Your task to perform on an android device: I want to send the Dinner-vegetable pdf to Thomas123@gmail.com via the Gmail app.
Image 0: 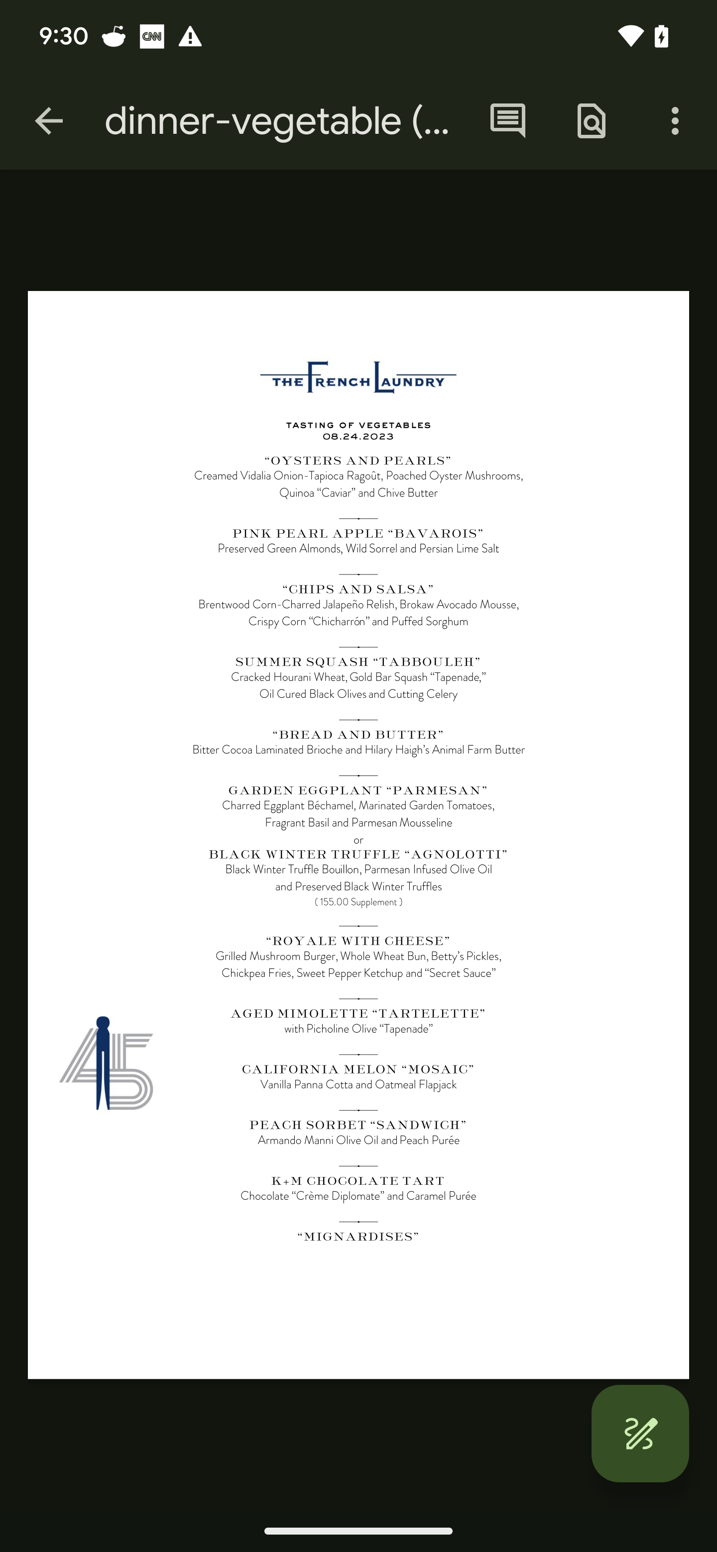
Click on the three dots at the top right corner of the screen
Step 0: click (675, 120)
Image 1: 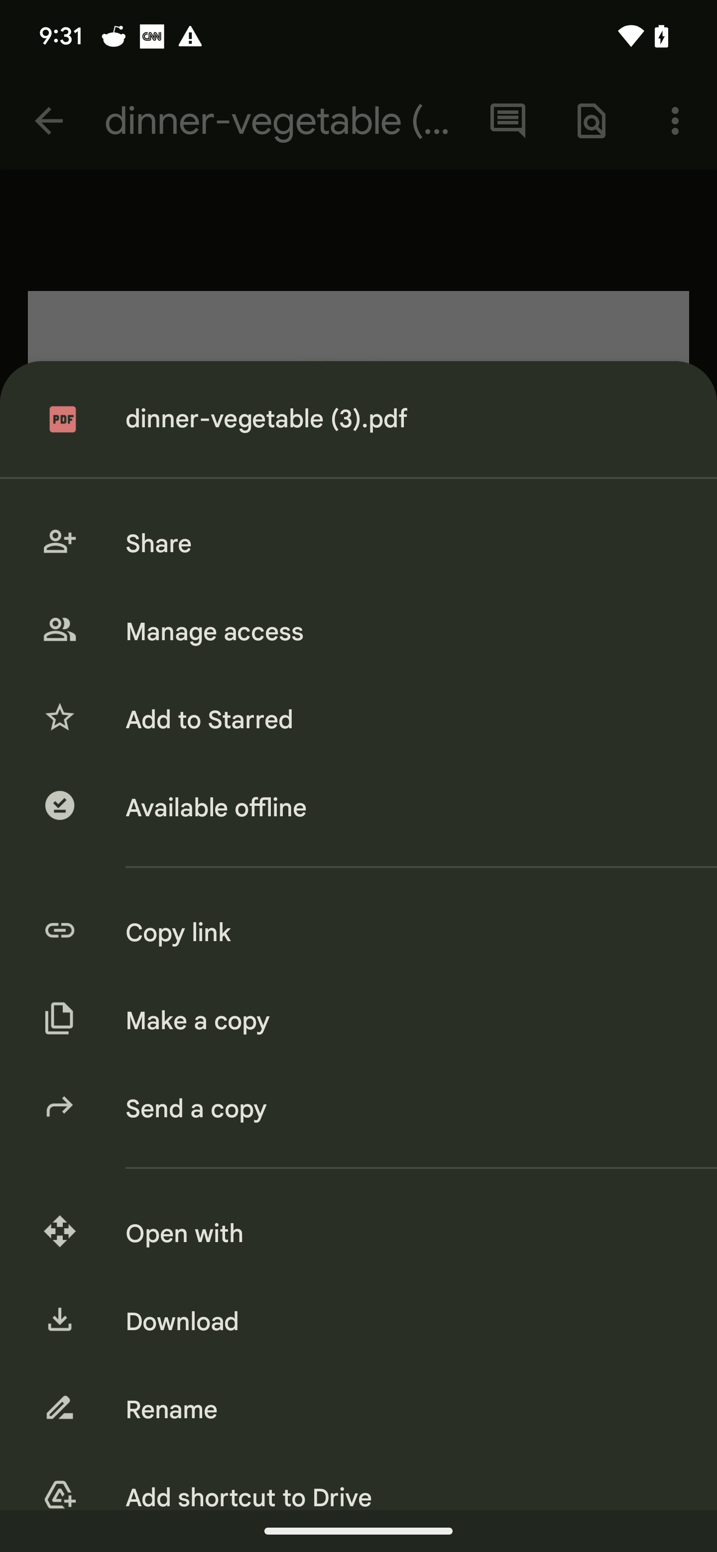
Click on the send a copy to share a file
Step 1: click (400, 1109)
Image 2: 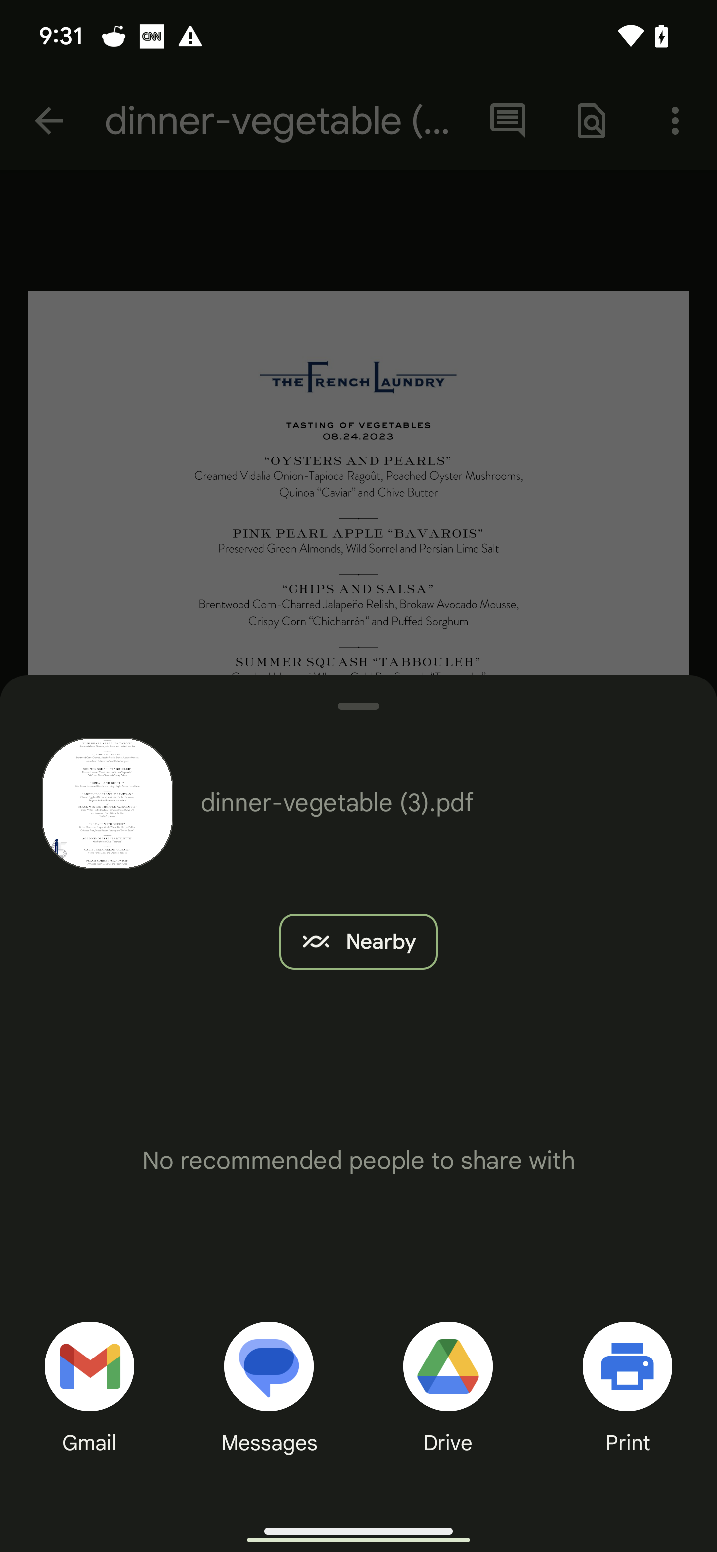
Click on the gmail option
Step 2: click (91, 1346)
Image 3: 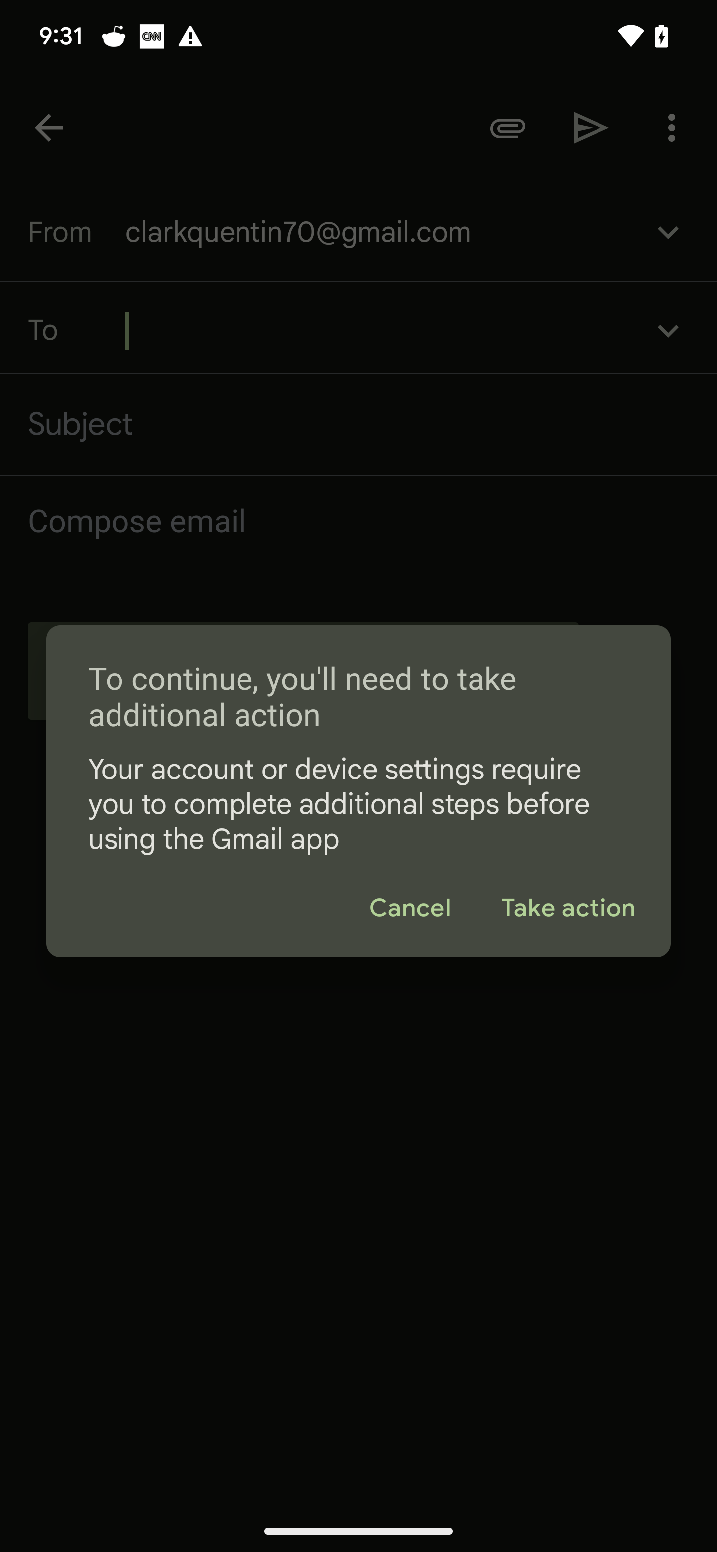
Click on the gmail option
Step 3: wait
Image 4: 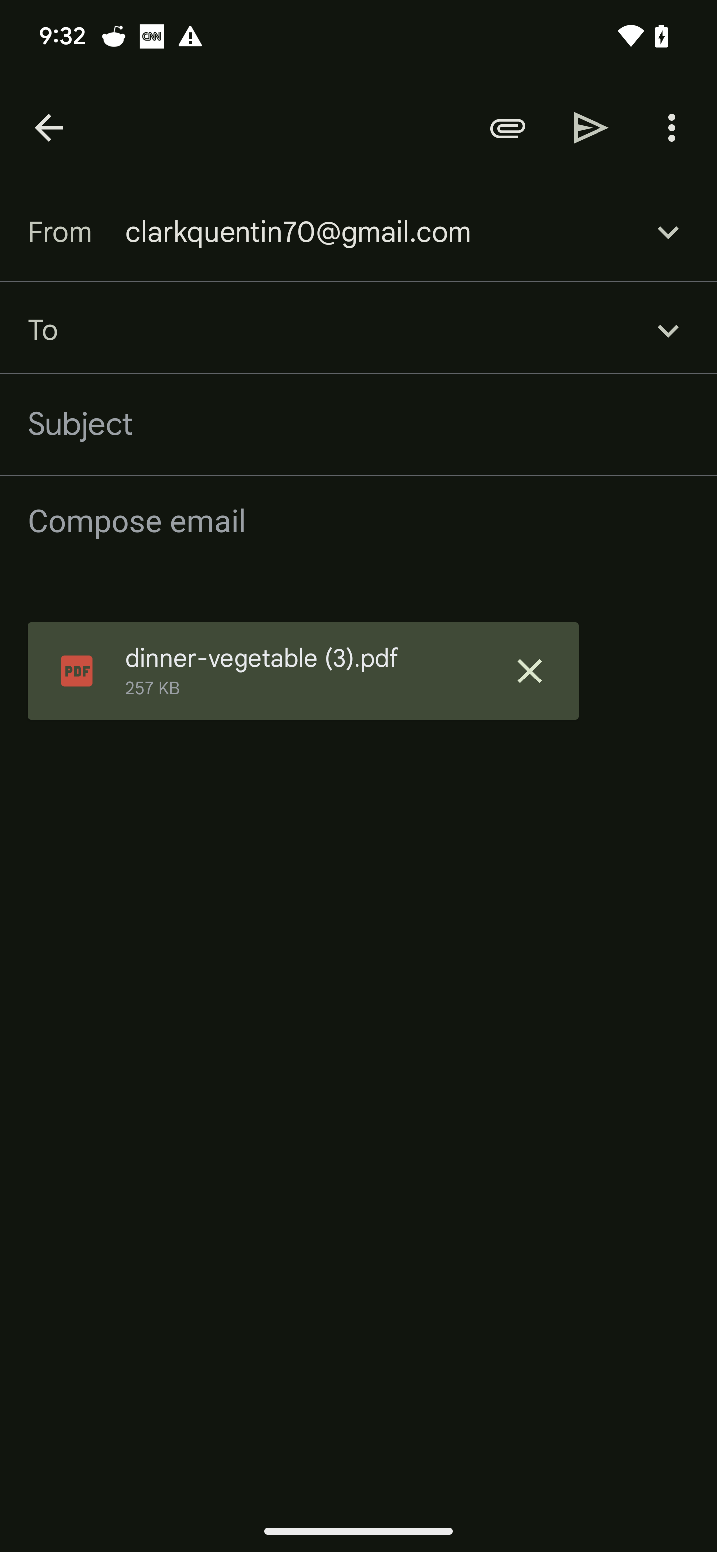
Type Thomas123@gmail.com in the recipient tab
Step 4: type "Thomas123@gmail.com"
Image 5: 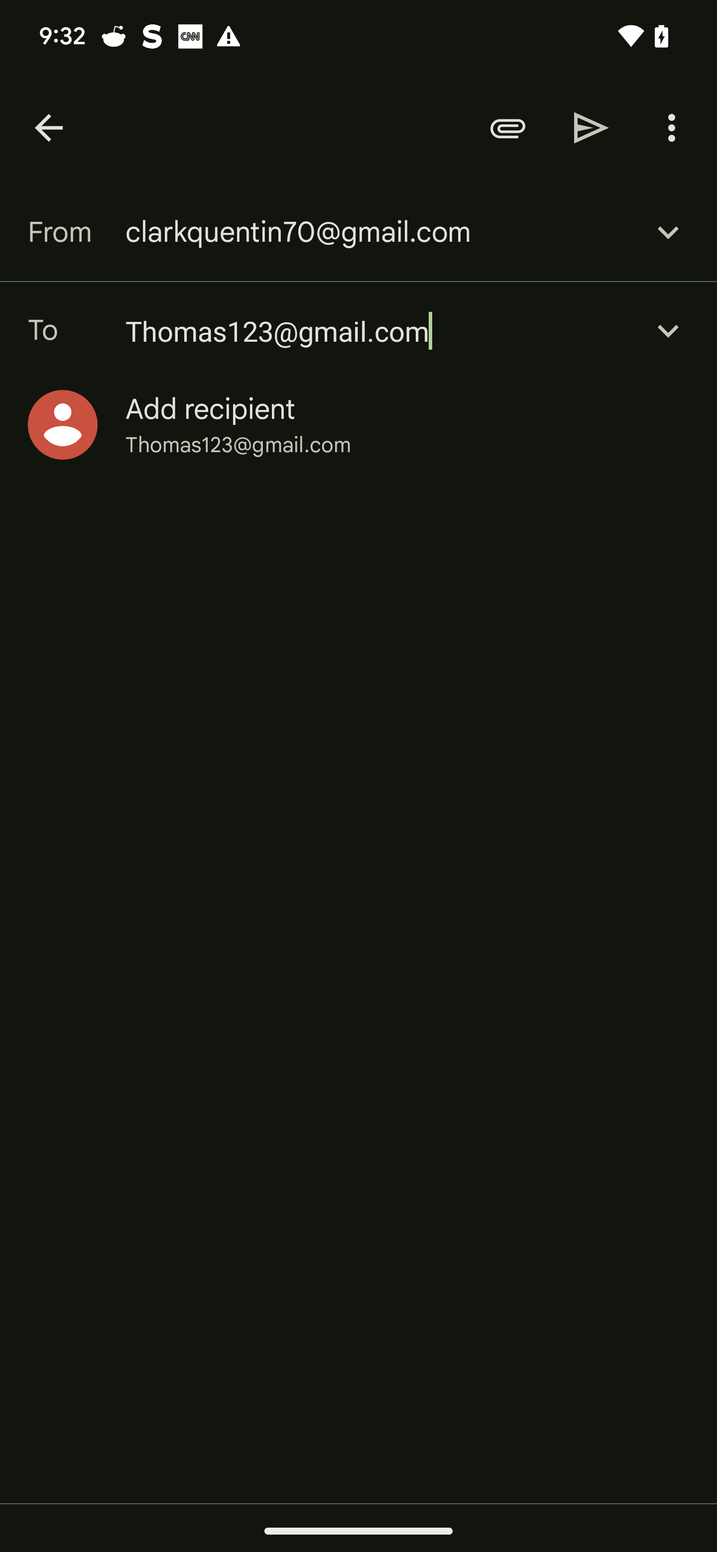
Click on the send icon at the top right of the screen
Step 5: click (591, 127)